Your task to perform on an android device: Now that I am at the next level of performing activity, I'd like to track my heart rate with my phone but don't know how to do so. Look for help in the Fit app.
Image 0: 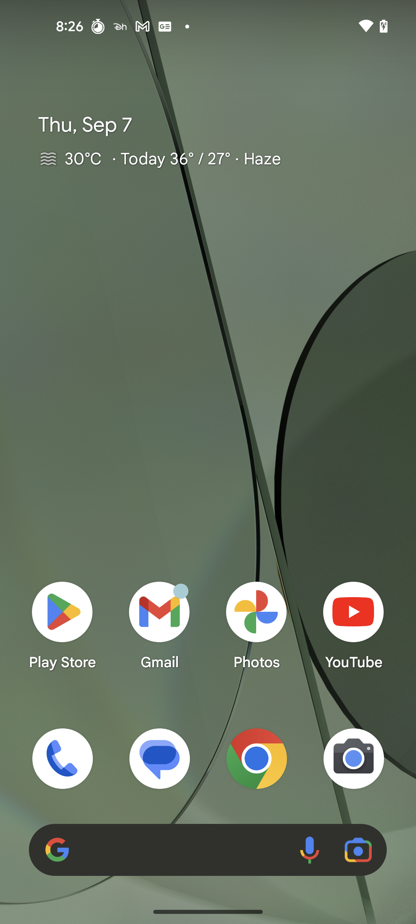
Open the Google Fit app
Step 0: open app "Fit"
Image 1: 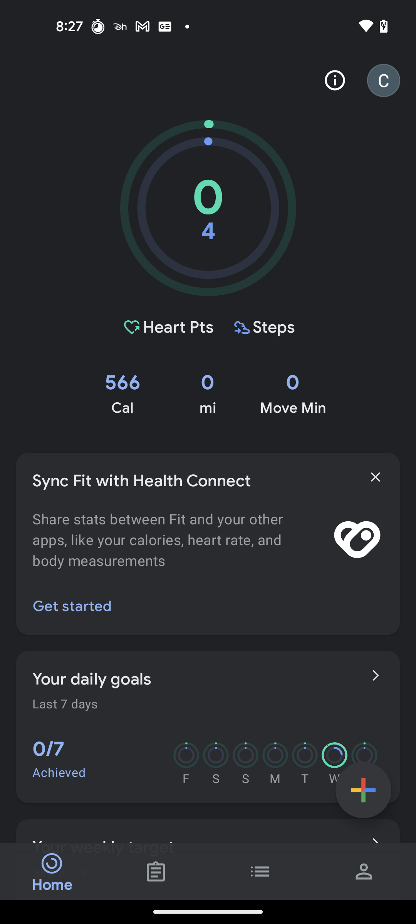
Go to the profile section
Step 1: click (364, 871)
Image 2: 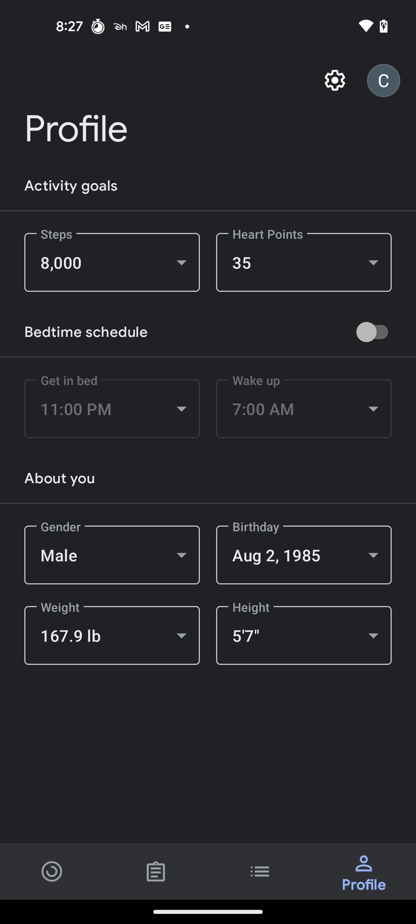
Click on the settings button at the top of the screen
Step 2: click (335, 80)
Image 3: 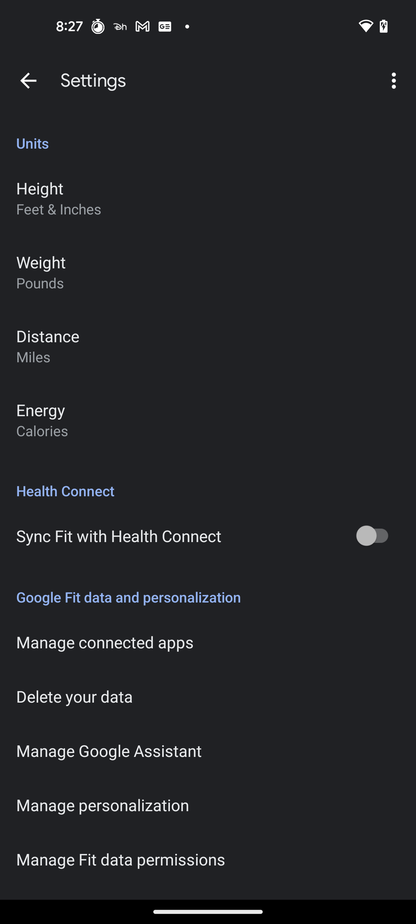
Click on the three dots more button at the top right corner of the screen
Step 3: click (396, 80)
Image 4: 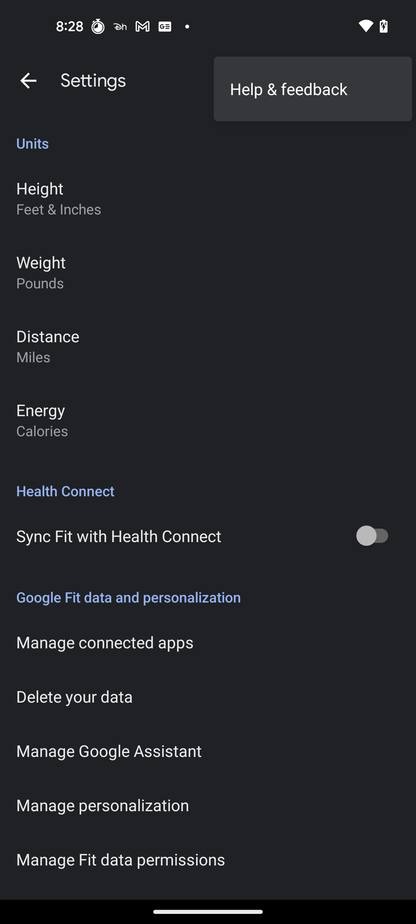
Click on the Help & Feedback at the top right corner of the screen
Step 4: click (313, 89)
Image 5: 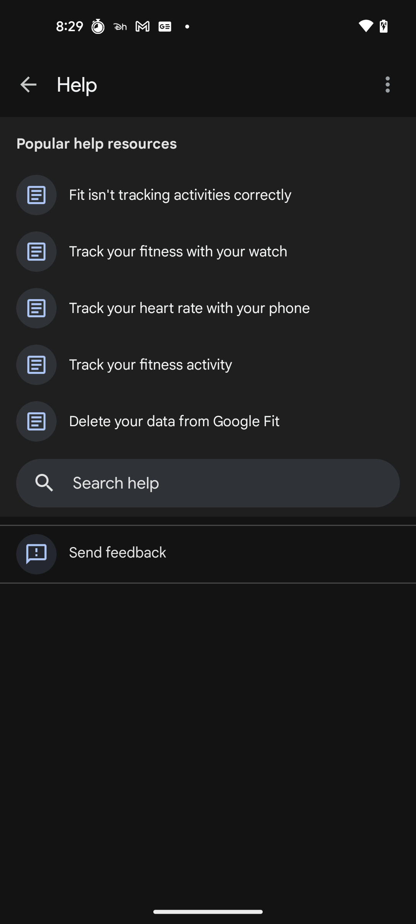
Click on the Track your heart rate with your phone help option
Step 5: click (190, 308)
Image 6: 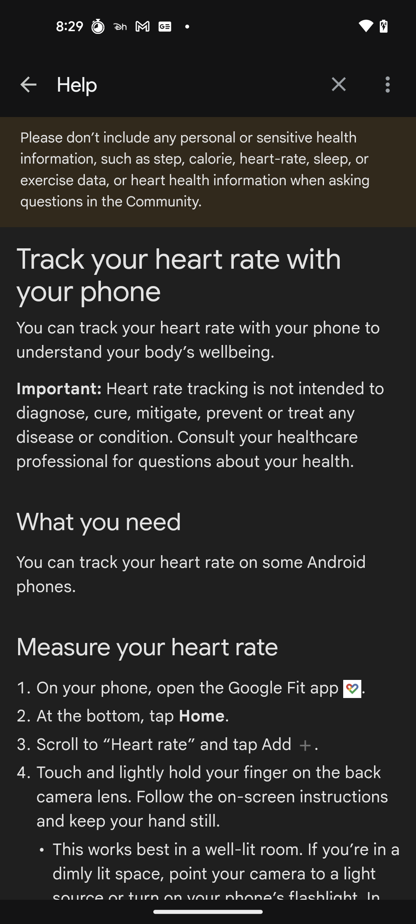
Scroll up to view the details
Step 6: scroll down
Image 7: 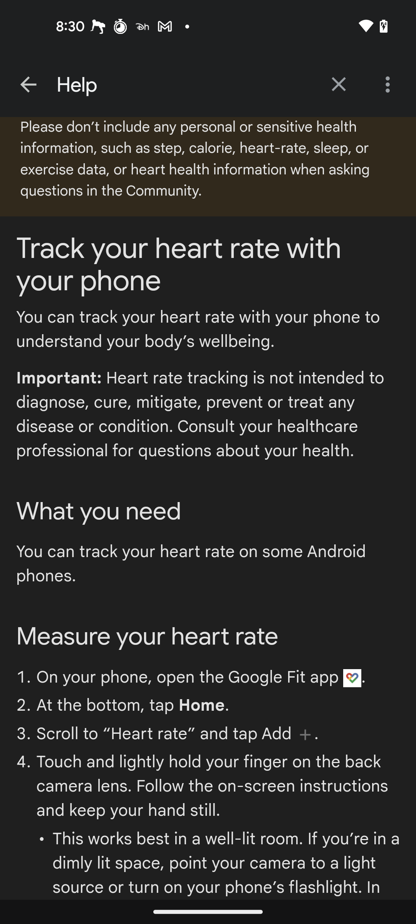
Scroll up to view the details
Step 7: scroll down